Your task to perform on an android device: I want to go to the cart and view Anna's Best Legumes a poeler.
Image 0: 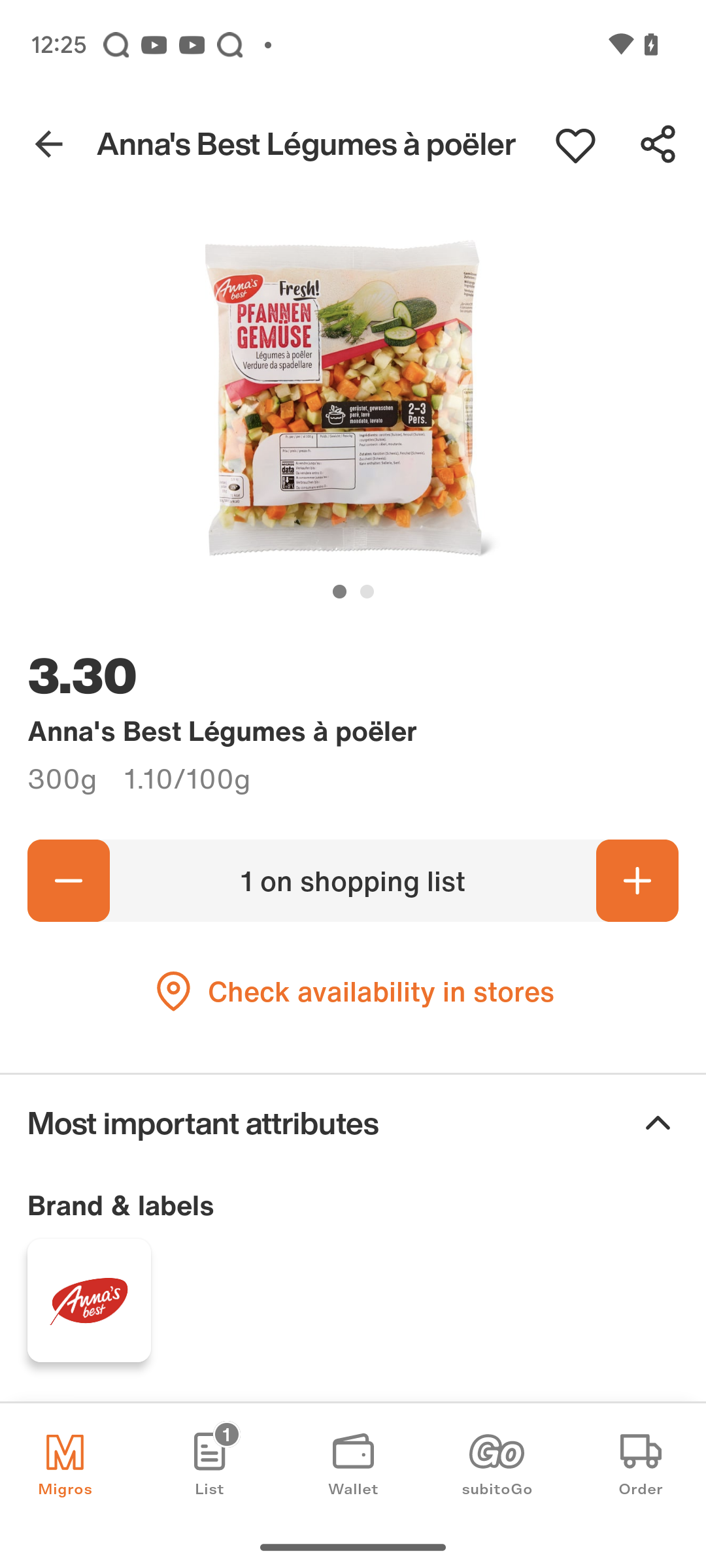
Click on the list tab at the bottom of the screen
Step 0: click (209, 1450)